Your task to perform on an android device: I need to edit the fynplantguide file that I uploaded on the app, so I want to download the file and make changes to it.
Image 0: 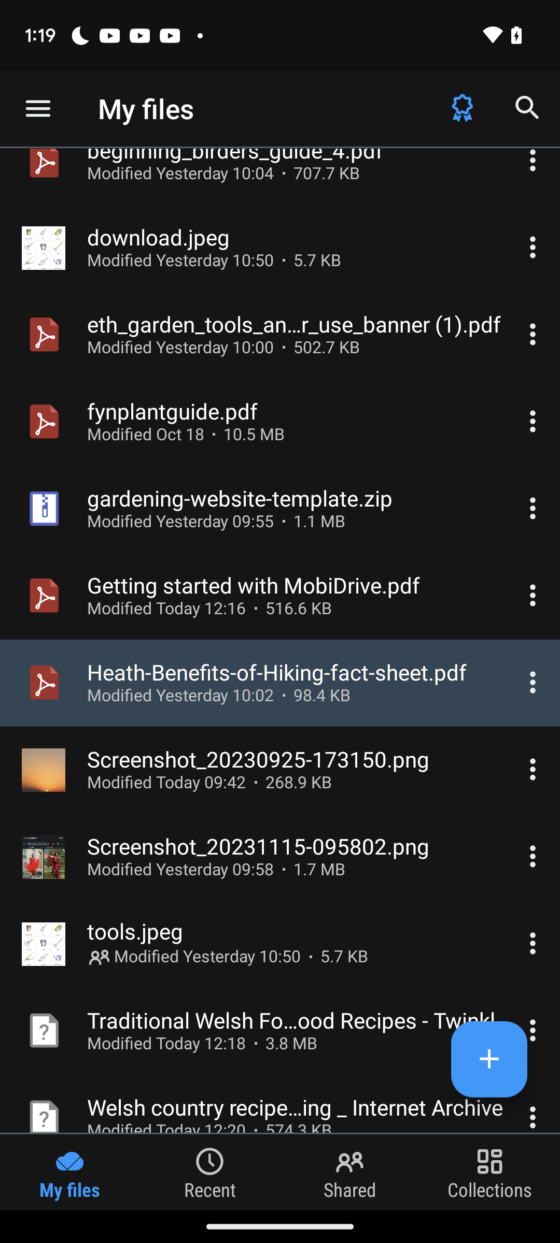
Click on three dots icon of the fynplantguide file
Step 0: click (280, 422)
Image 1: 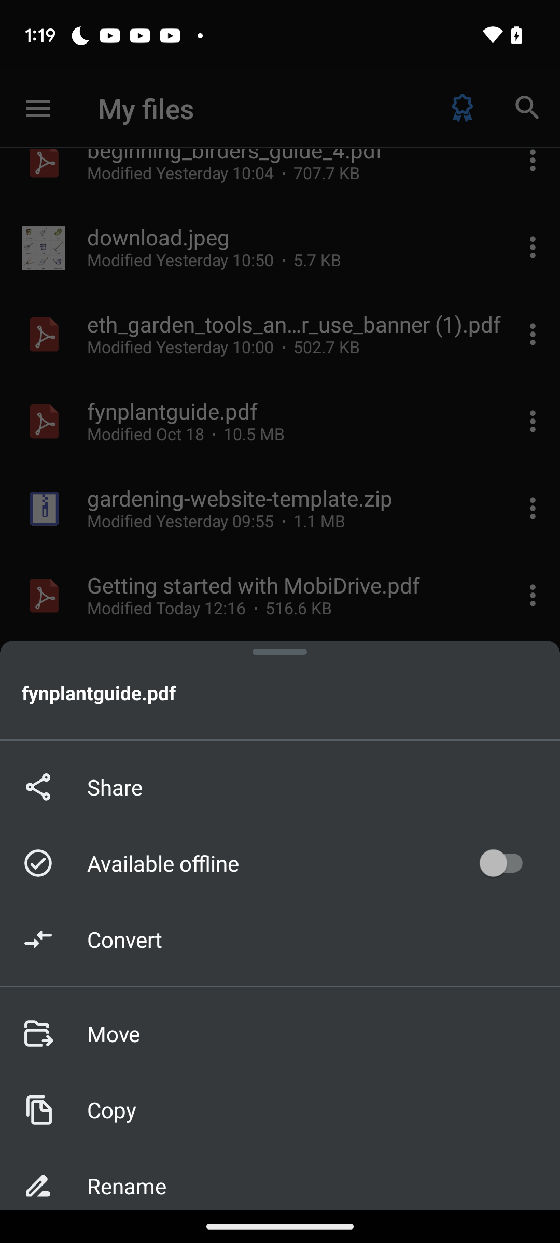
Swipe up for download option
Step 1: scroll down
Image 2: 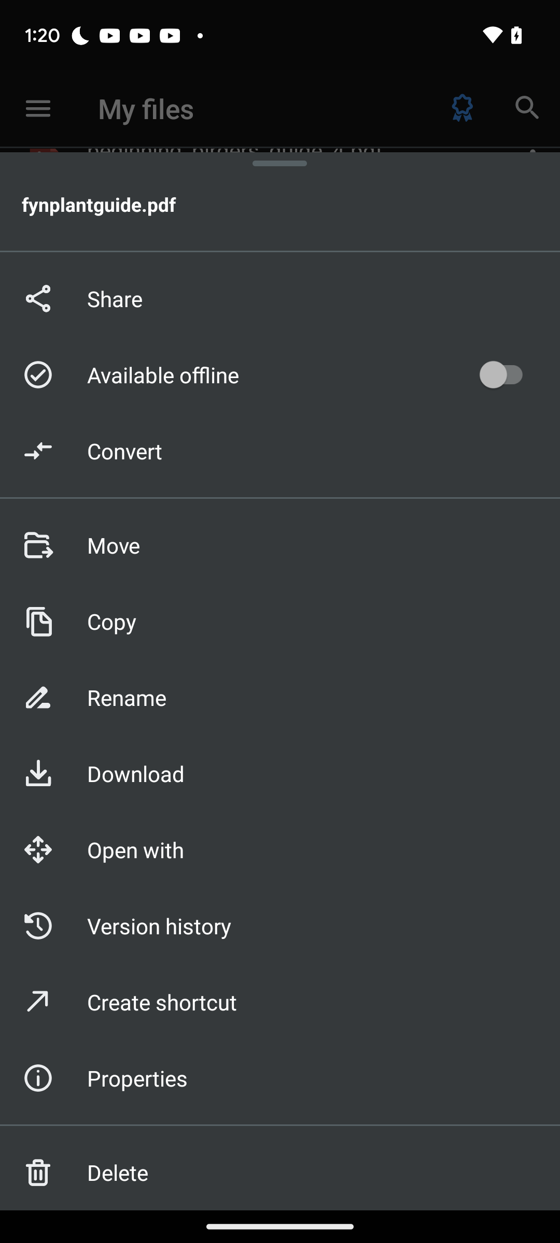
Click on the download option
Step 2: click (280, 773)